Your task to perform on an android device: Go to Merriam webster Dictionary app & add the word to favorites
Image 0: 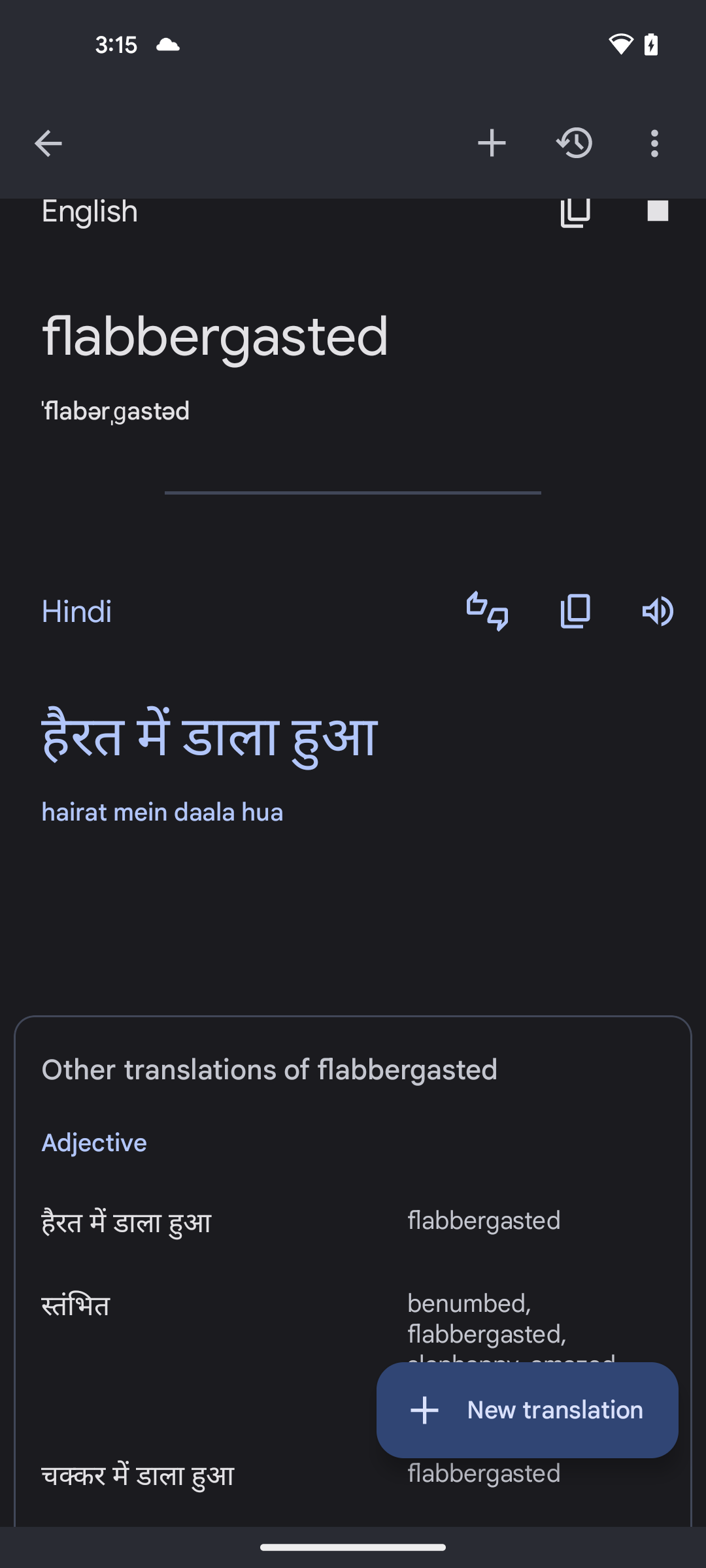
open Merriam webster Dictionary app
Step 0: open app "Merriam-Webster Dictionary"
Image 1: 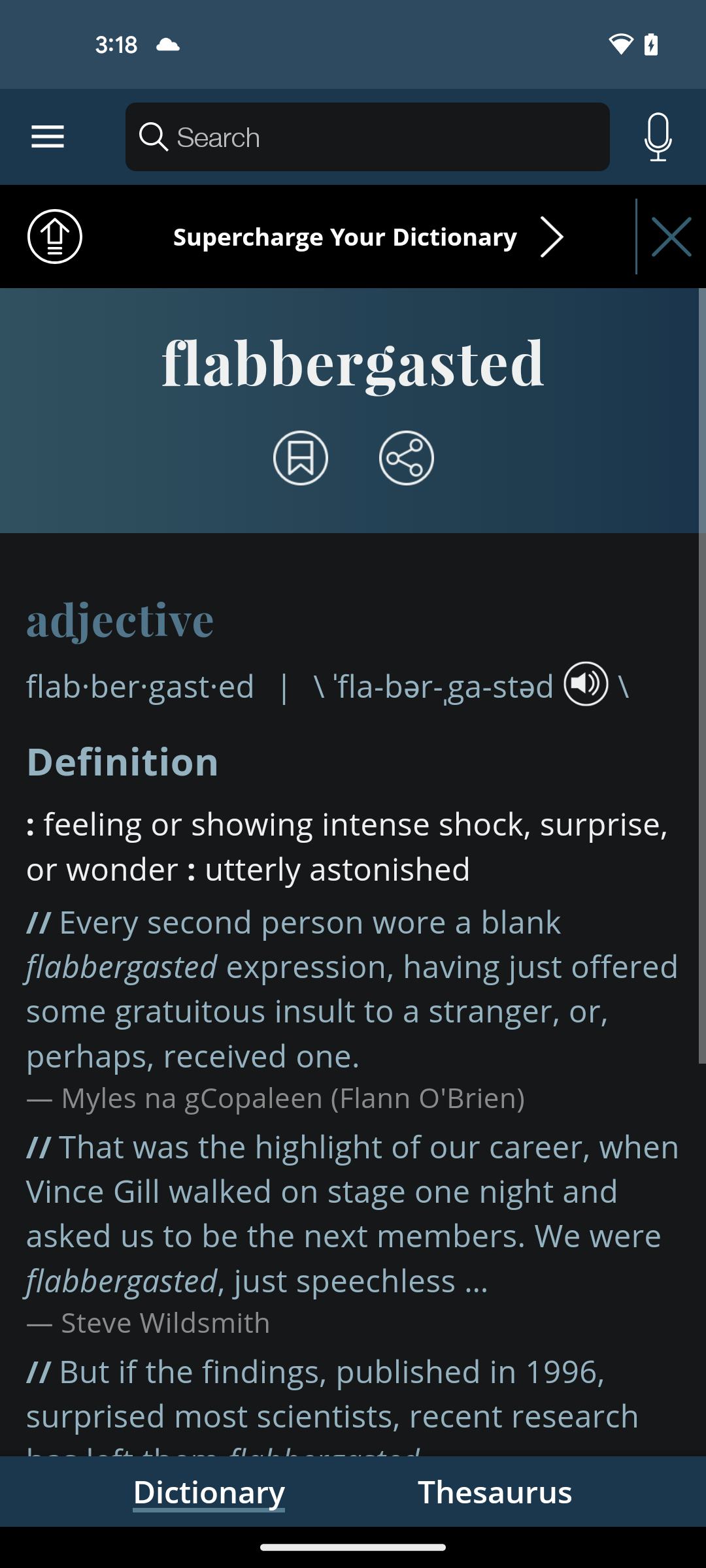
click on the save icon
Step 1: click (296, 456)